Your task to perform on an android device: I planned to buy an electric lawn mower several days ago, but I forgot to buy it. Now, I have decided to buy an electric lawn mower, so search for the electric lawn mower in the Banggood app.
Image 0: 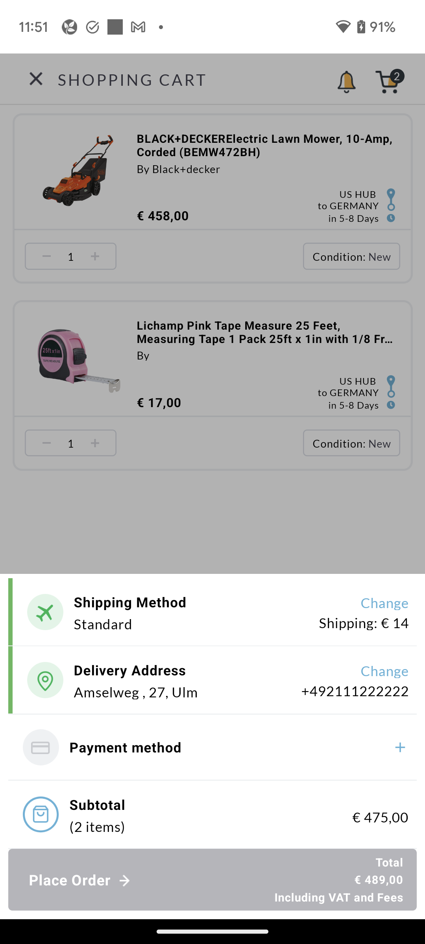
Open the Banggood app.
Step 0: open app "Banggood"
Image 1: 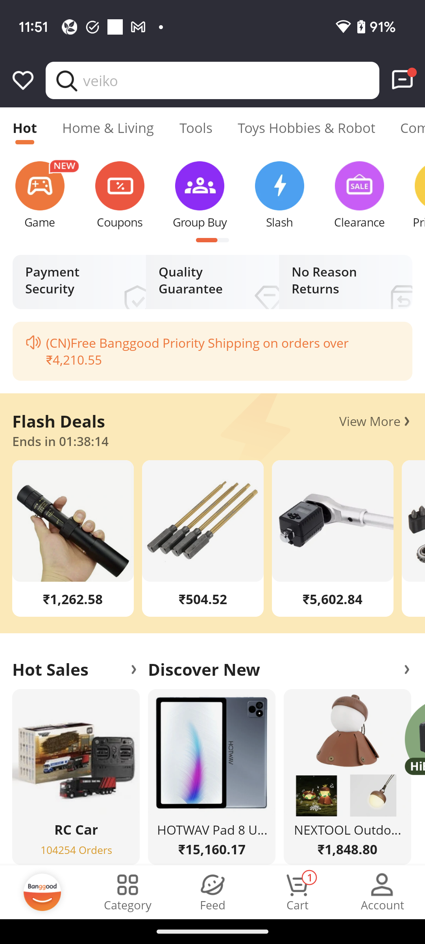
Click on the search bar to search for the lawn mower.
Step 1: click (231, 80)
Image 2: 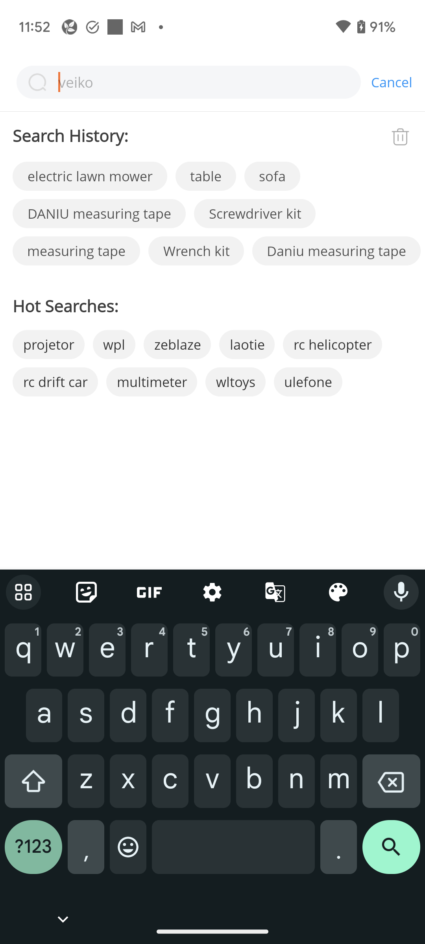
Type Electric Lawn Mower in the search bar to search for the lawn mower.
Step 2: type "Electric Lawn Mower"
Image 3: 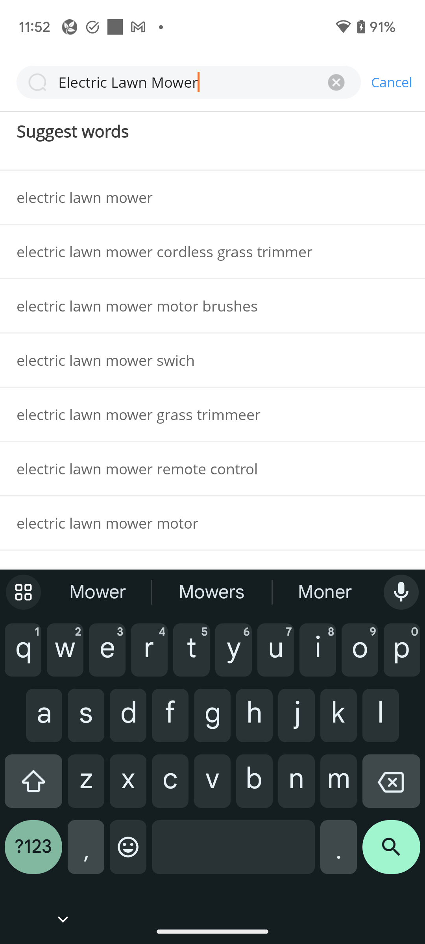
Click on the search icon at the bottom right corner of the screen to view the search result.
Step 3: click (391, 853)